Your task to perform on an android device: Show me the other customer reviews of Echo dot 5th generation by amazon on the Amazon app.
Image 0: 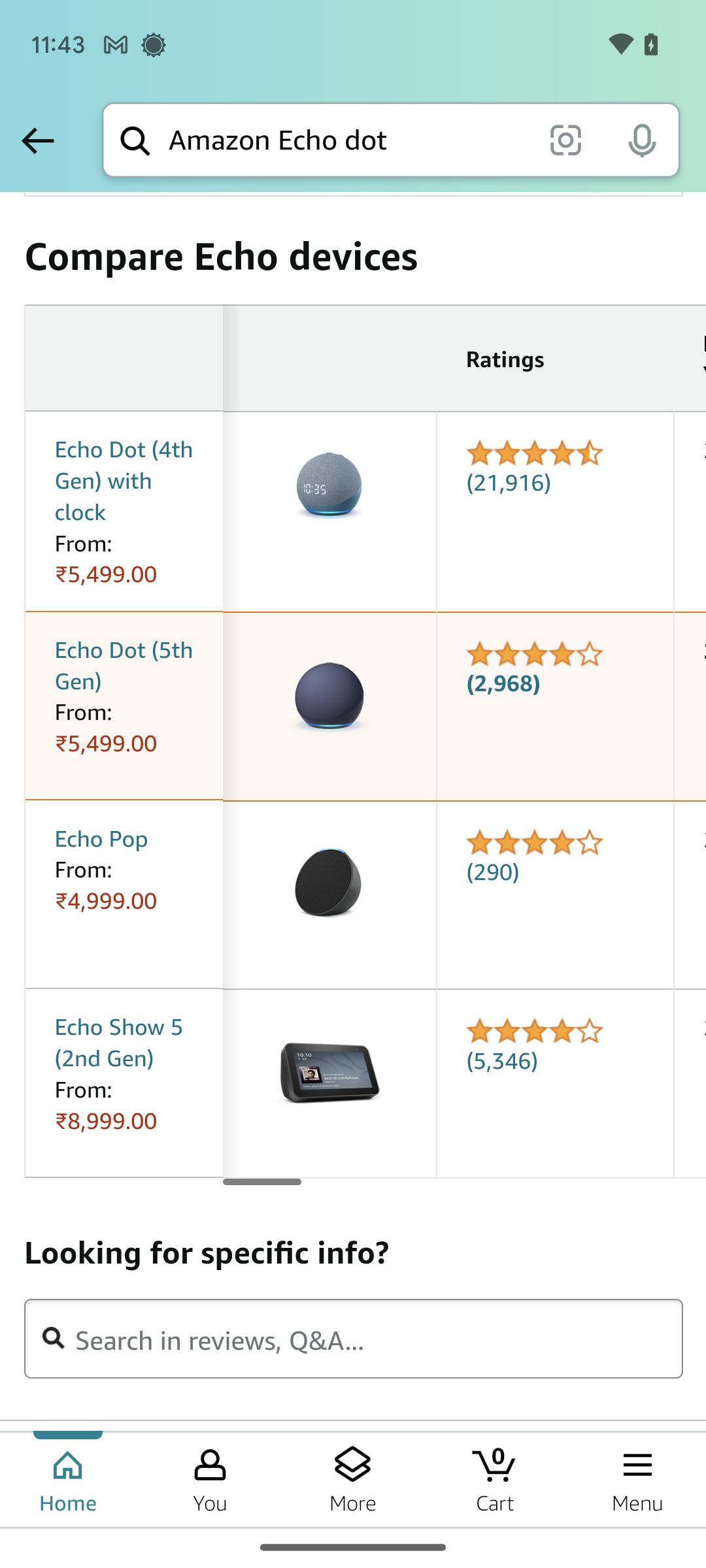
Scroll up until you find the customer reviews.
Step 0: scroll down
Image 1: 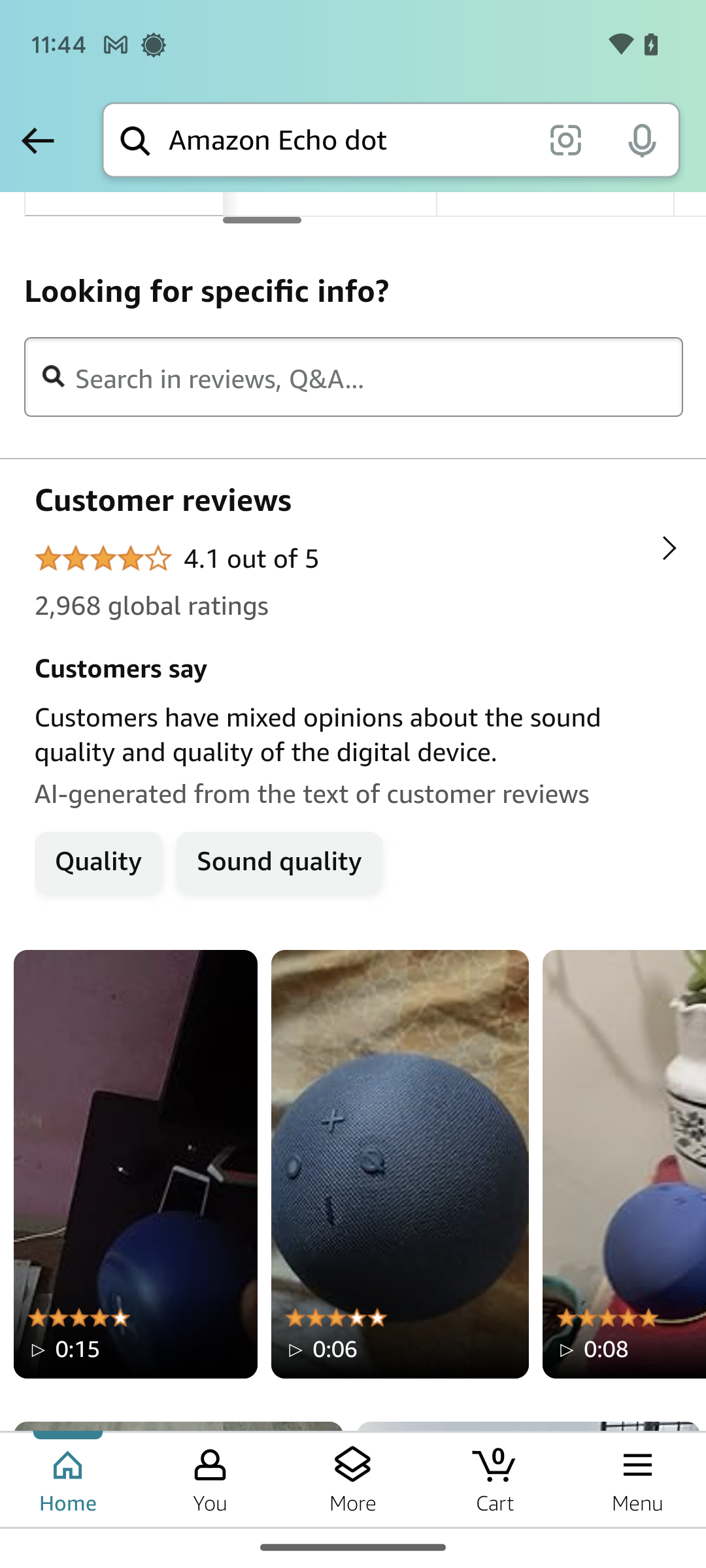
Scroll up until you find the customer reviews.
Step 1: scroll down